Your task to perform on an android device: In the Google documents app, open an existing Ops document file.
Image 0: 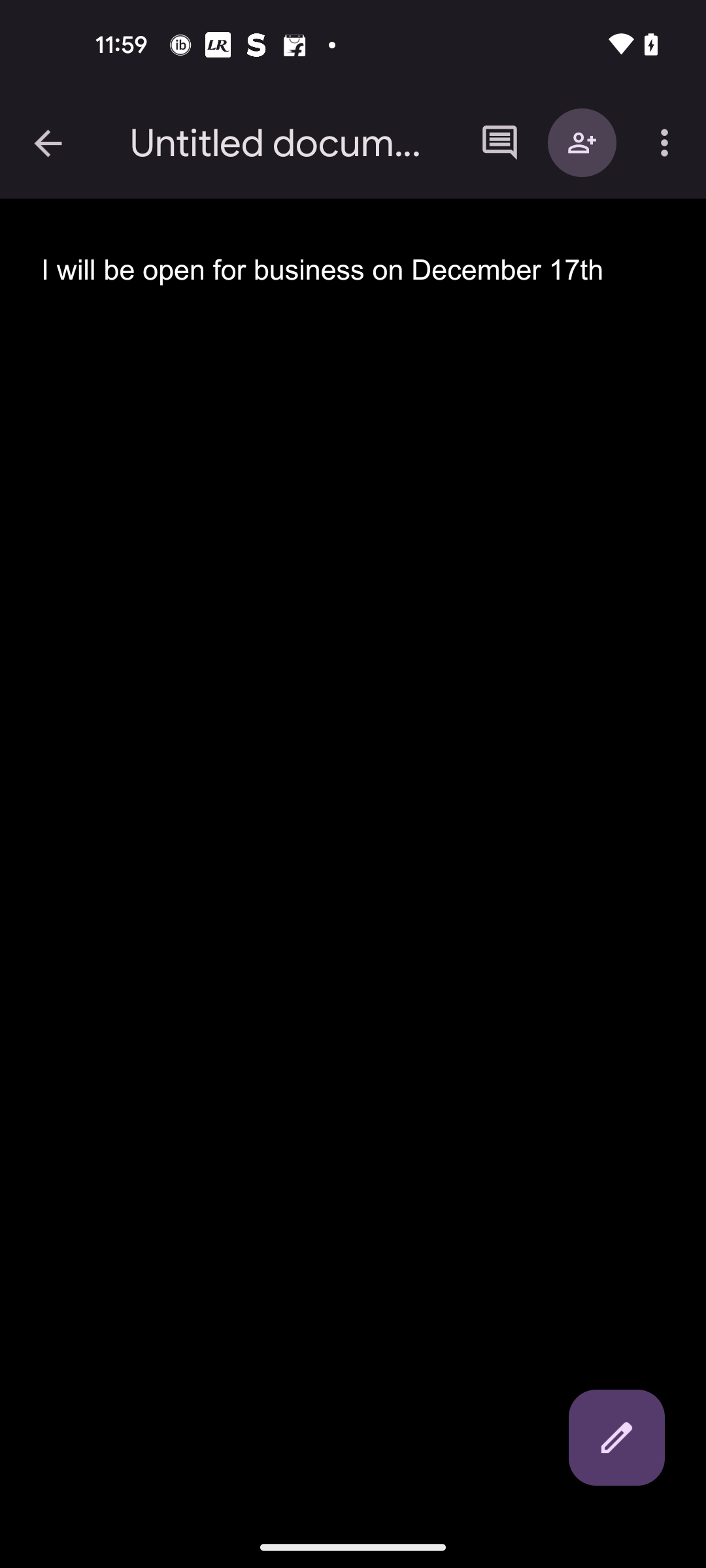
Go back to the previous screen
Step 0: press back button
Image 1: 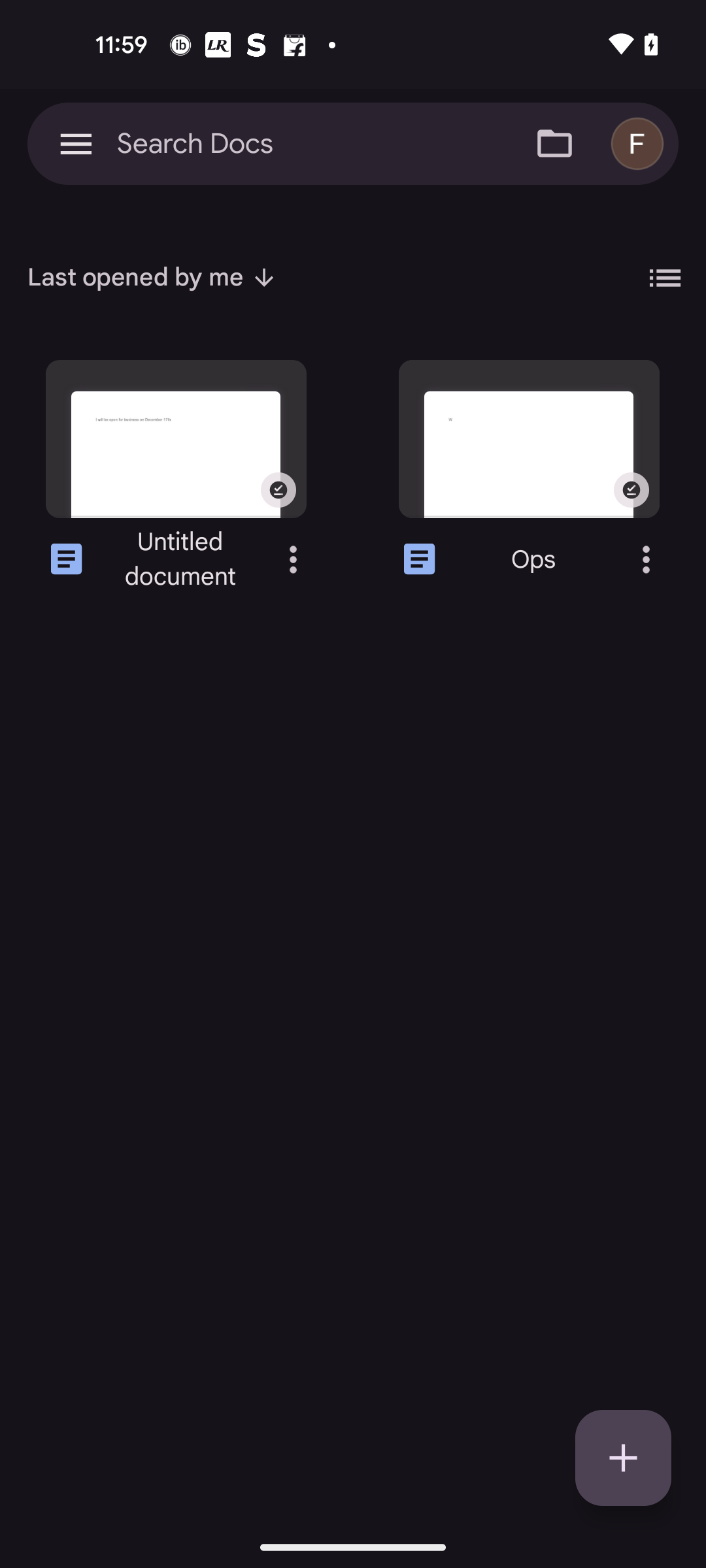
Open the Ops document file
Step 1: click (515, 469)